Your task to perform on an android device: I don't want to miss my wedding anniversary in future , Set the wedding anniversary to repeat every year in the reminder app.
Image 1: 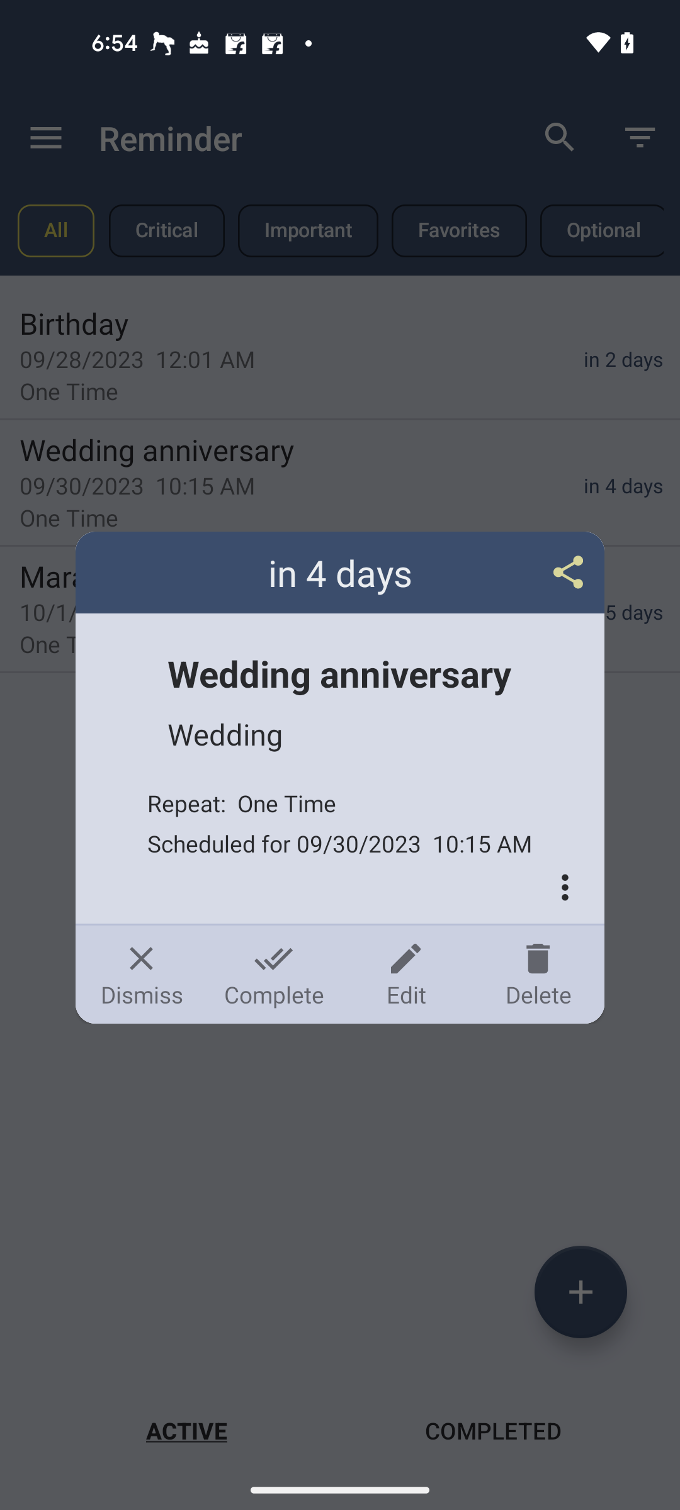
Click on the Edit button
Step 1: click (405, 974)
Image 2: 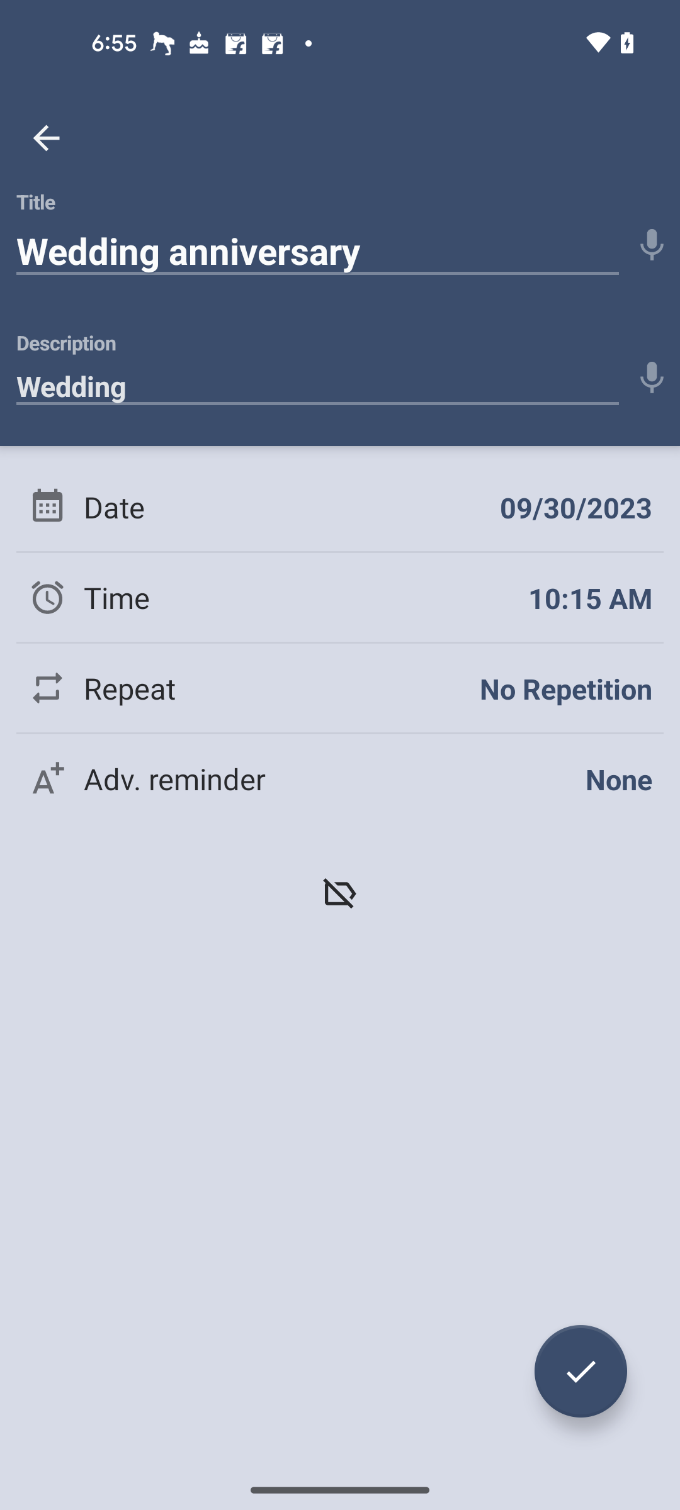
Click on the Repeat option
Step 2: click (566, 688)
Image 3: 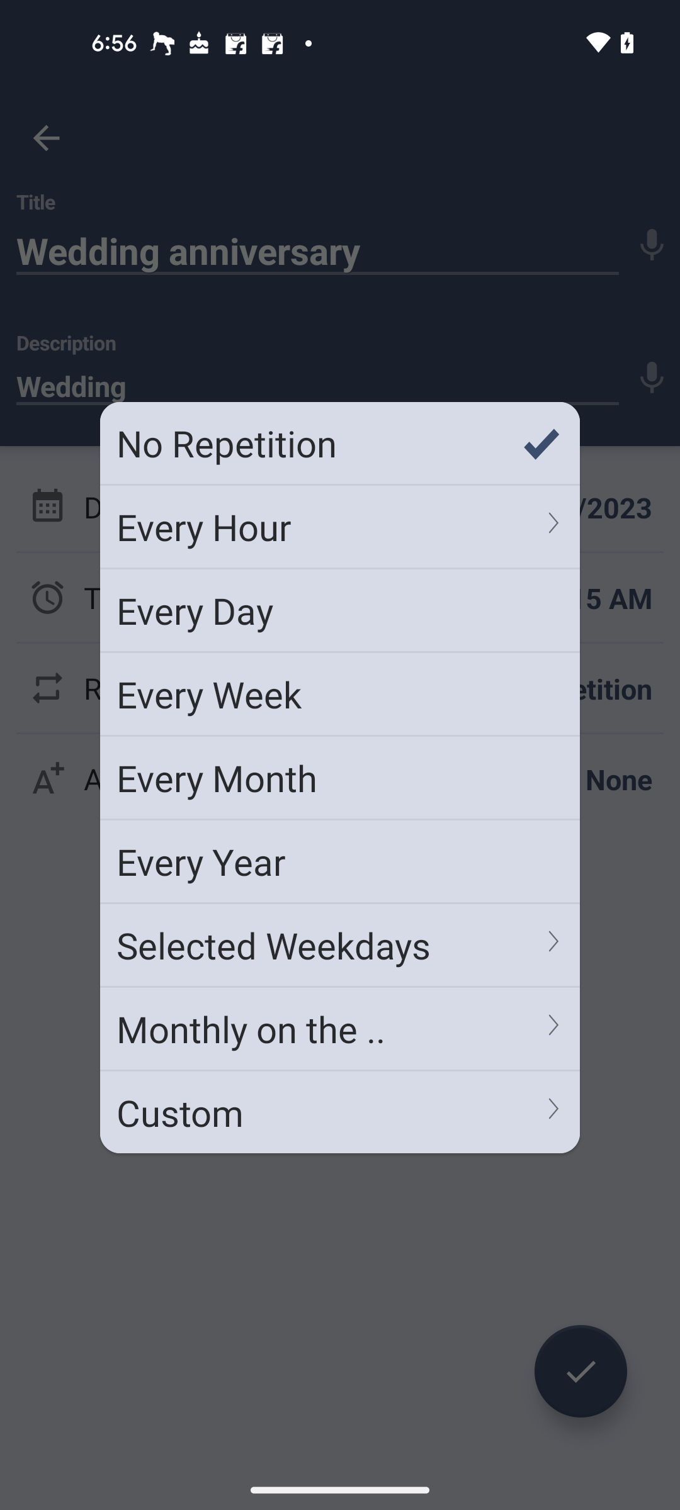
Select the Every year option
Step 3: click (340, 861)